Your task to perform on an android device: Add "iPhone 15 Pro Max (256GB) in Blue Titanium" to the cart of the Tata Neu app.
Image 1: 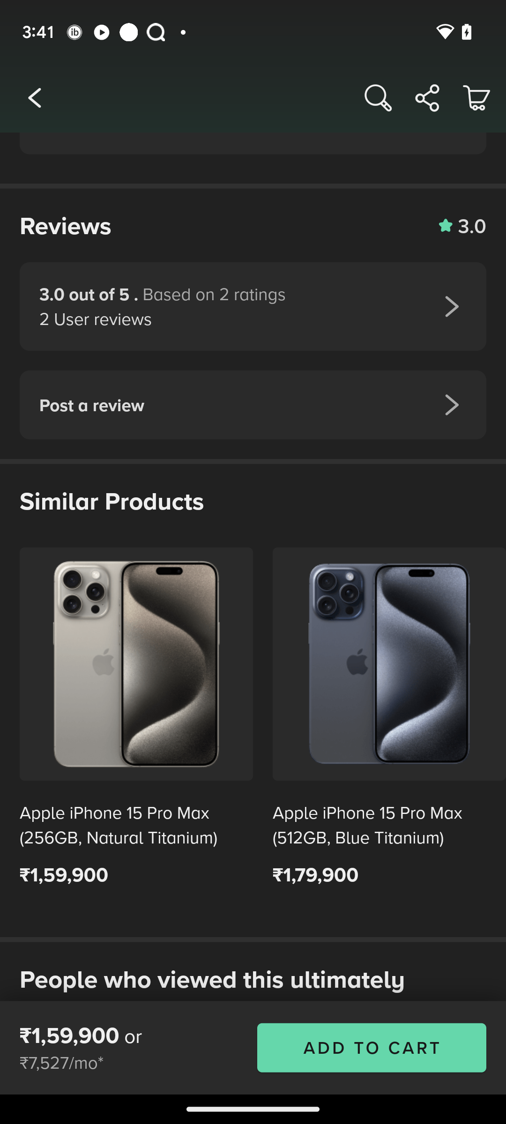
Click on the tab "ADD TO CART" at the bottom right corner of the screen.
Step 1: click (372, 1048)